Your task to perform on an android device: Go to the Google Slides app & save the slide to the device
Image 0: 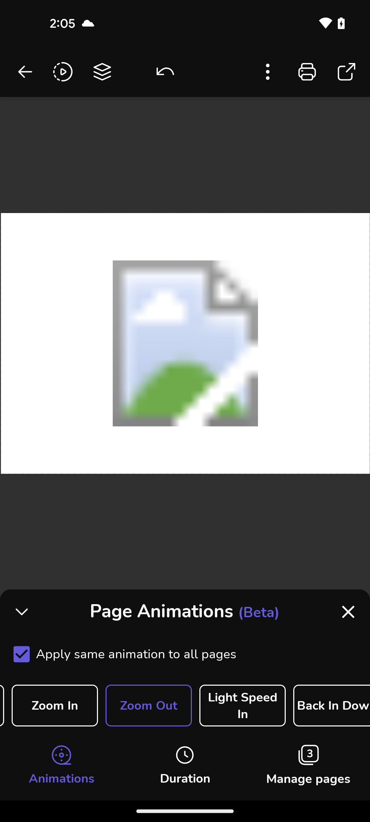
open the Google Slides app
Step 0: open app "Slides"
Image 1: 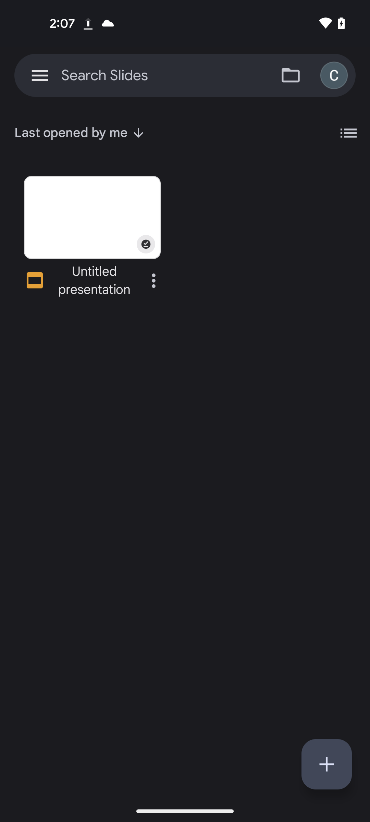
click to open the presentation
Step 1: click (119, 206)
Image 2: 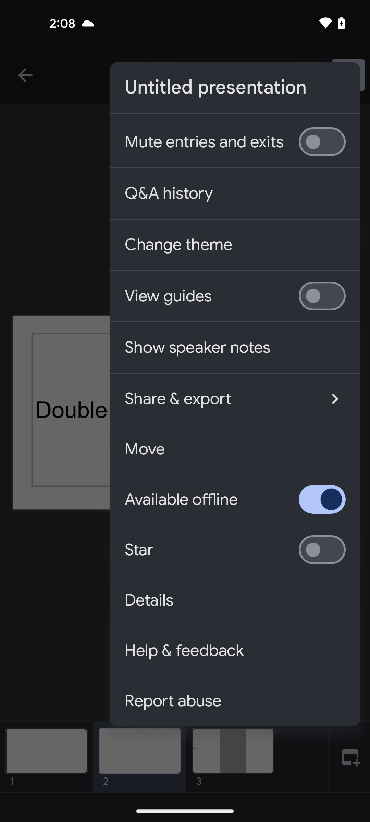
go back
Step 2: press back button
Image 3: 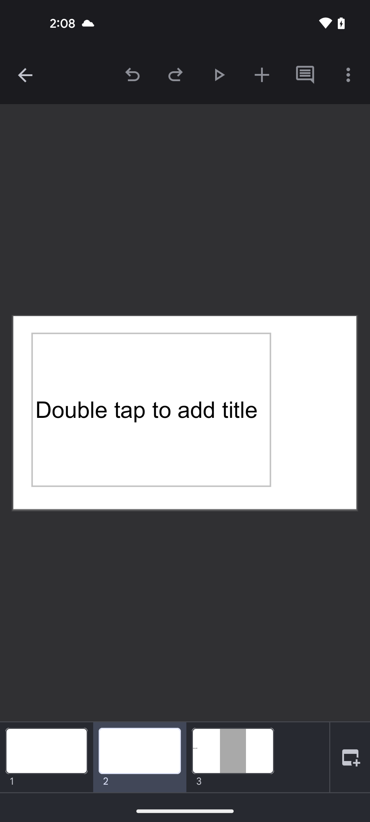
click on three dots at the top right corner of the screen
Step 3: click (348, 75)
Image 4: 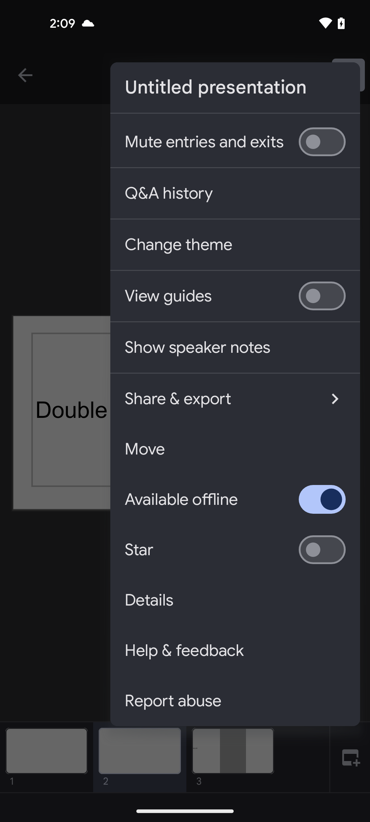
click on share & export option
Step 4: click (217, 398)
Image 6: 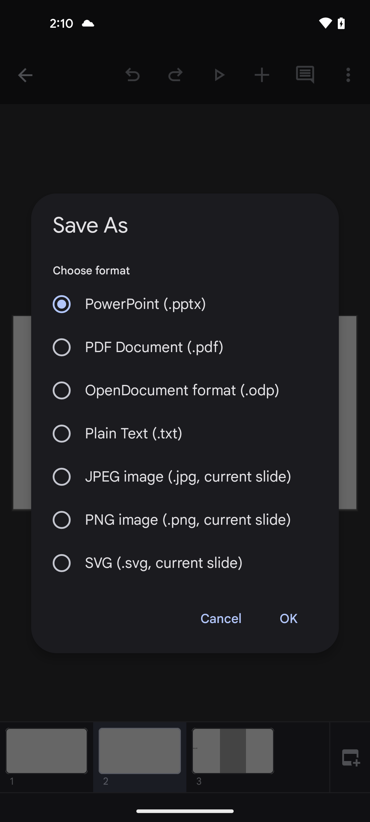
click OK to confirm
Step 6: click (288, 619)
Image 7: 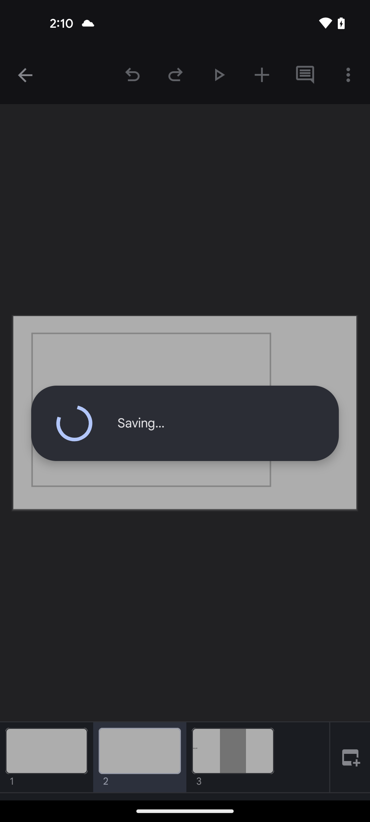
click OK to confirm
Step 7: wait